Your task to perform on an android device: I planted the "Rosemary" seeds and lastly, I watered them on November 23, 2023, so on the Flora app, feed the last watering date and track the progress of the rosemary plant for me.
Image 0: 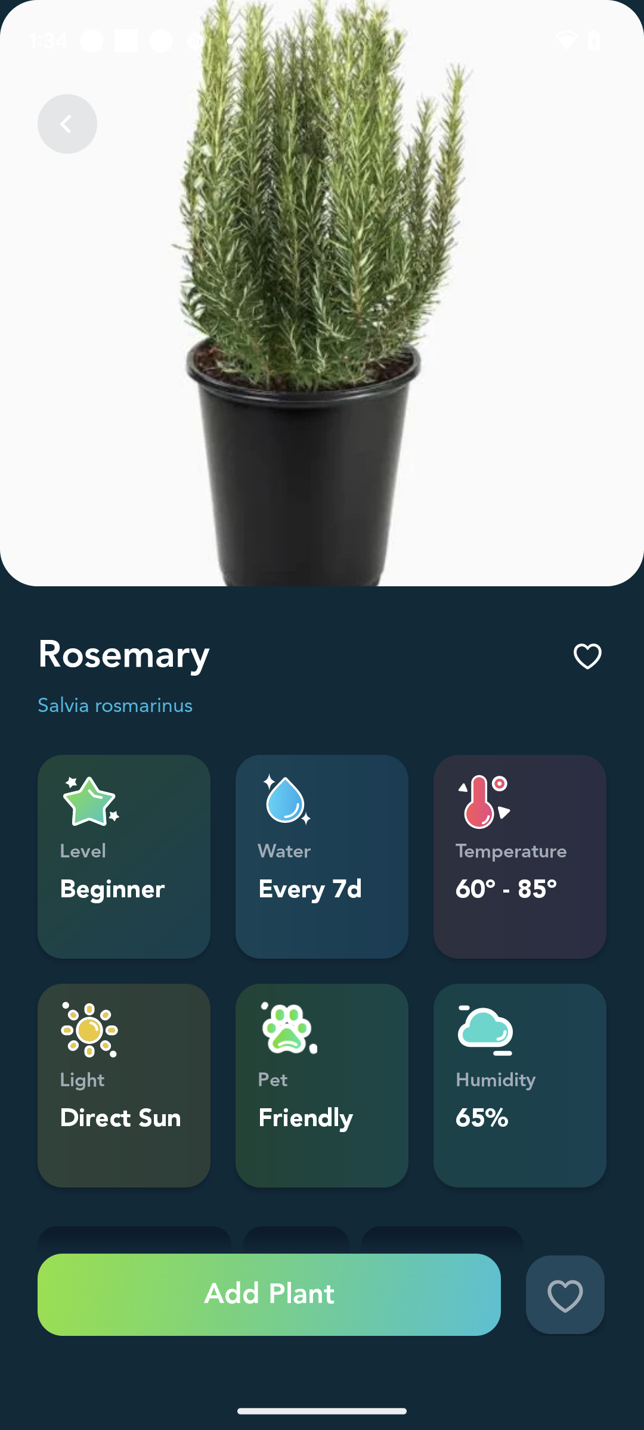
Click on the tab Add plant.
Step 0: click (269, 1295)
Image 1: 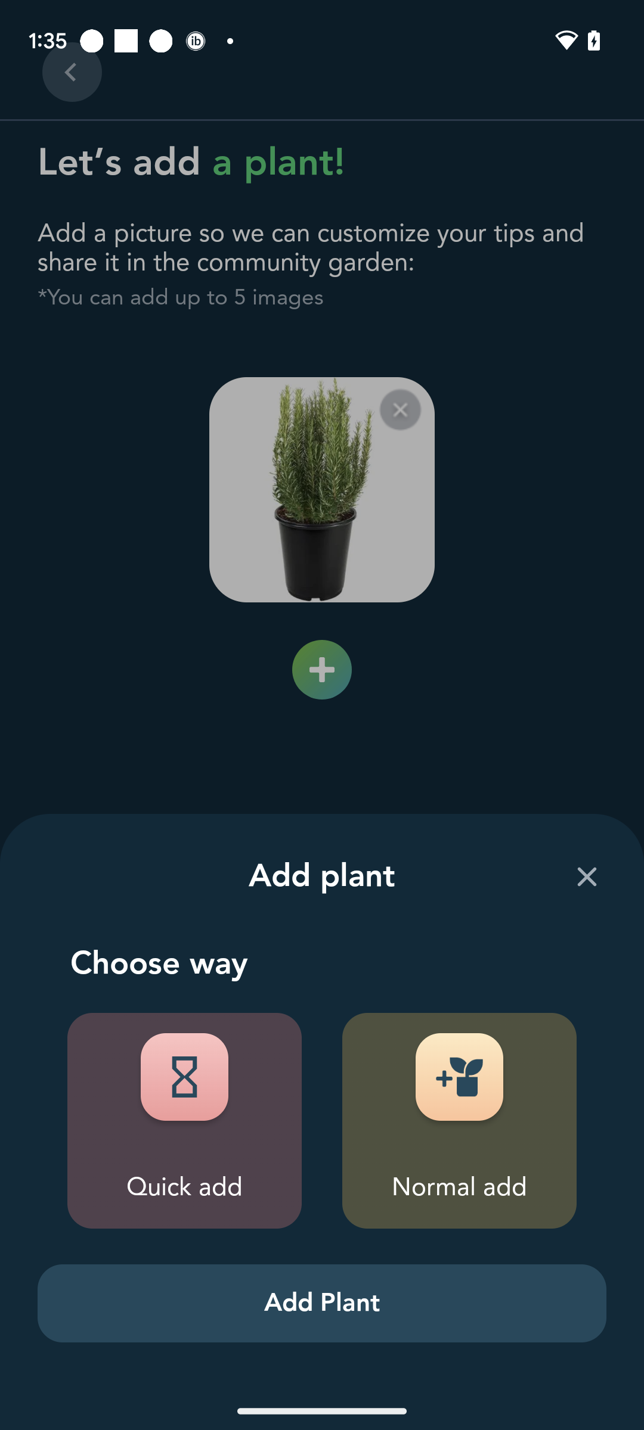
Click on the  tab "Quick add"
Step 1: click (247, 1149)
Image 2: 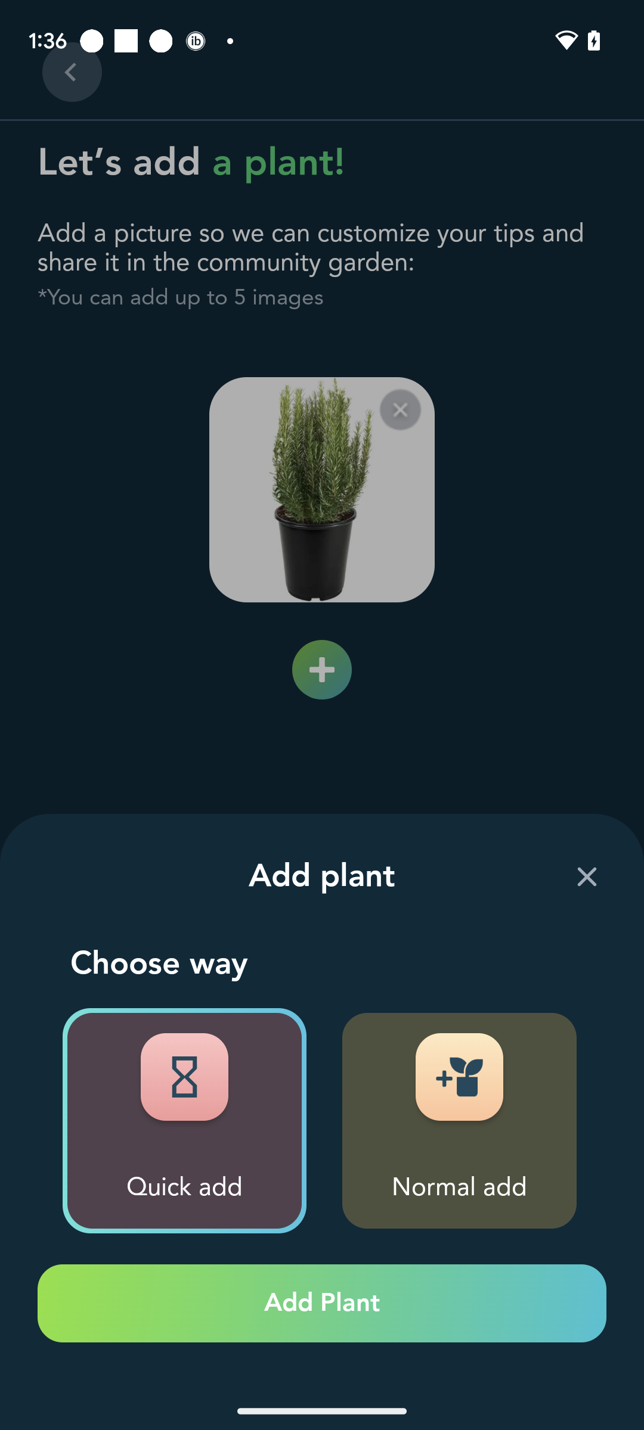
Click on the tab "Add plant" at the bottom.
Step 2: click (321, 1303)
Image 3: 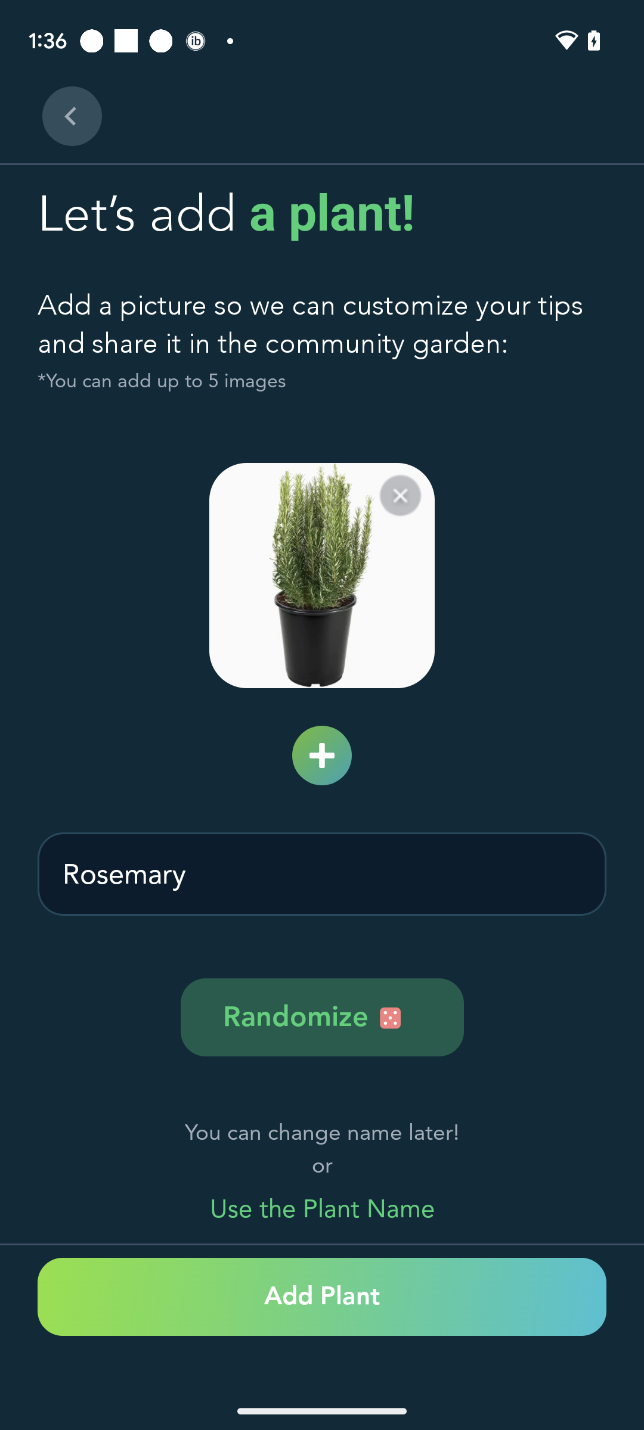
Click on the tab "Add Plant".
Step 3: click (321, 1297)
Image 4: 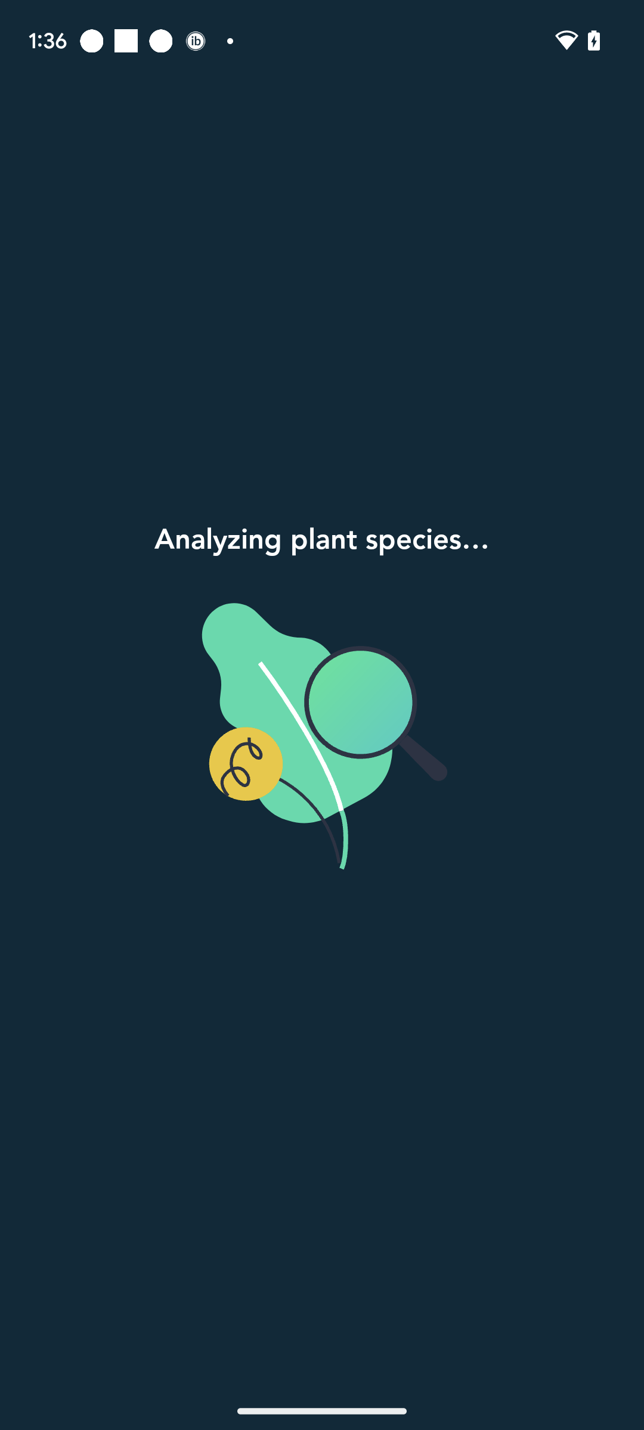
Click on the tab "Add Plant".
Step 4: wait
Image 5: 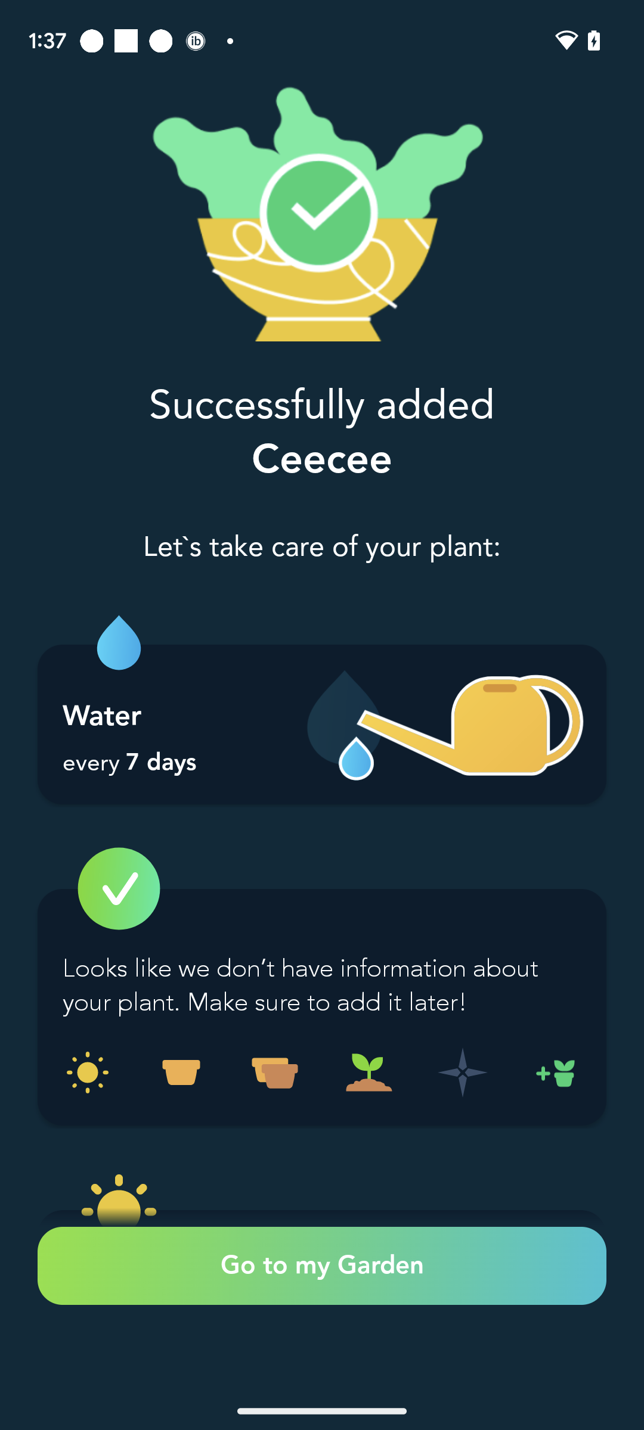
Click on the tab"Go to my garden".
Step 5: click (321, 1266)
Image 6: 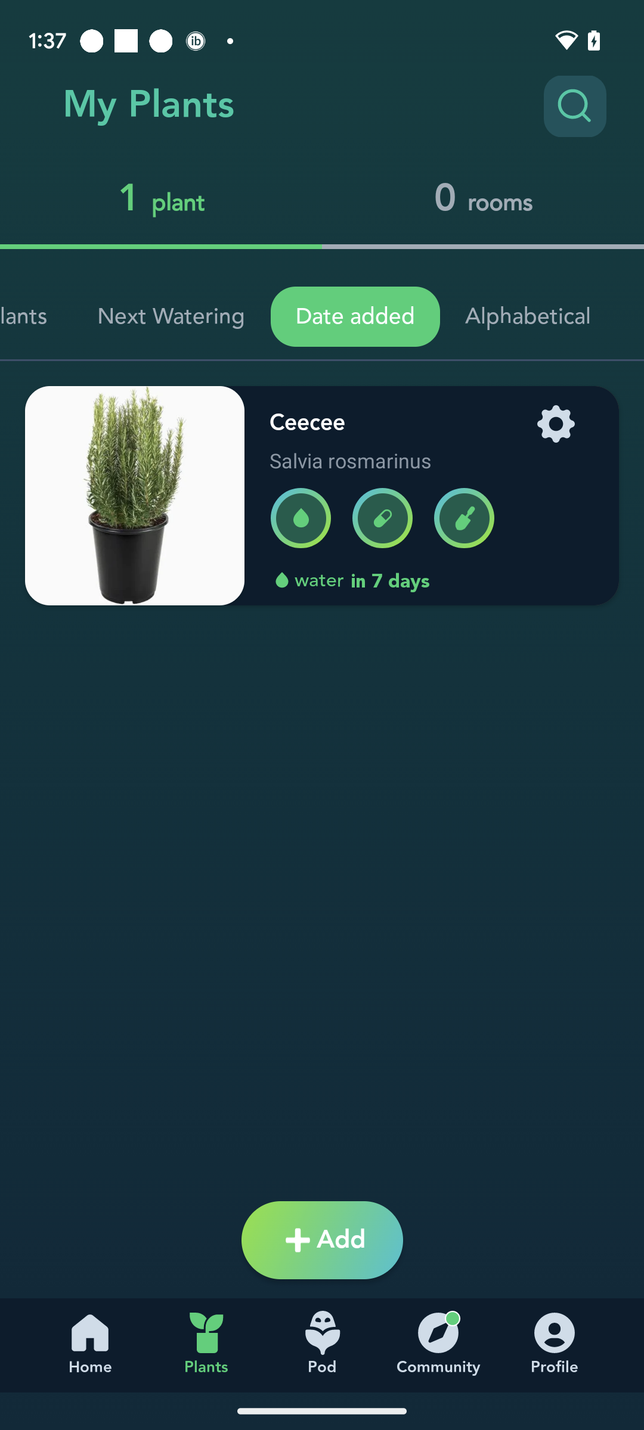
Click on the plant image.
Step 6: click (135, 496)
Image 7: 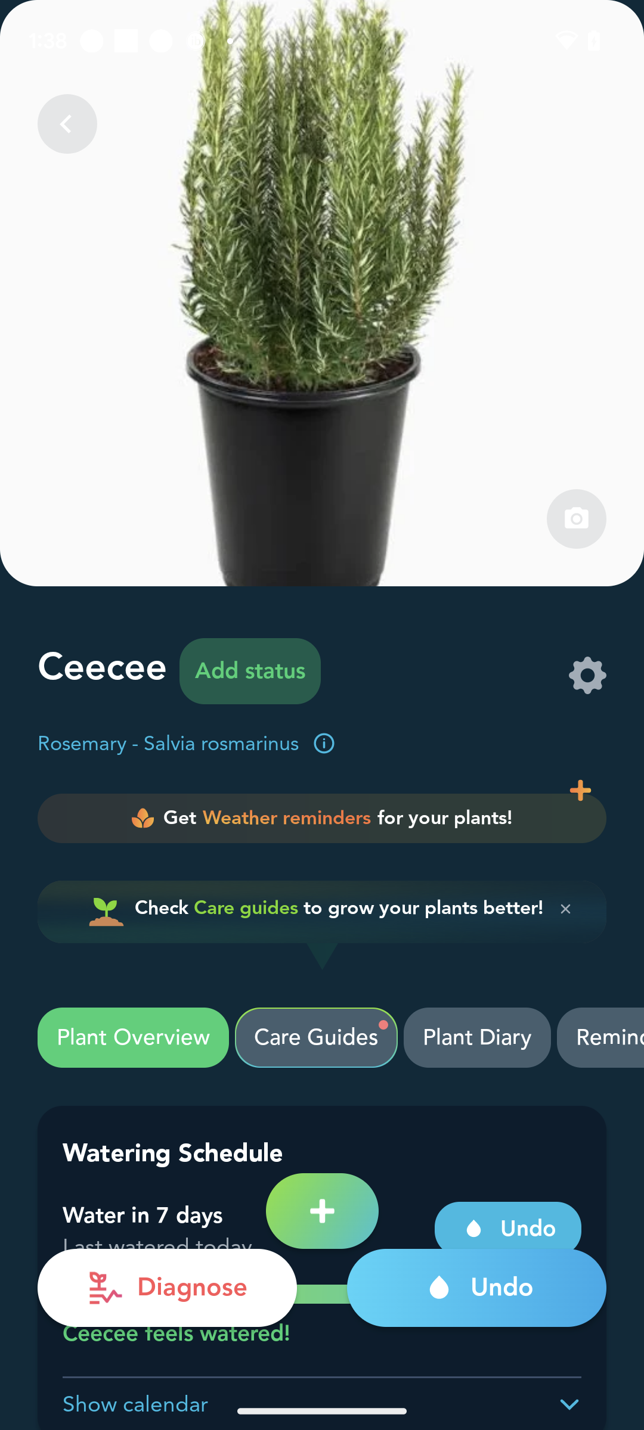
Scroll up
Step 7: scroll down
Image 8: 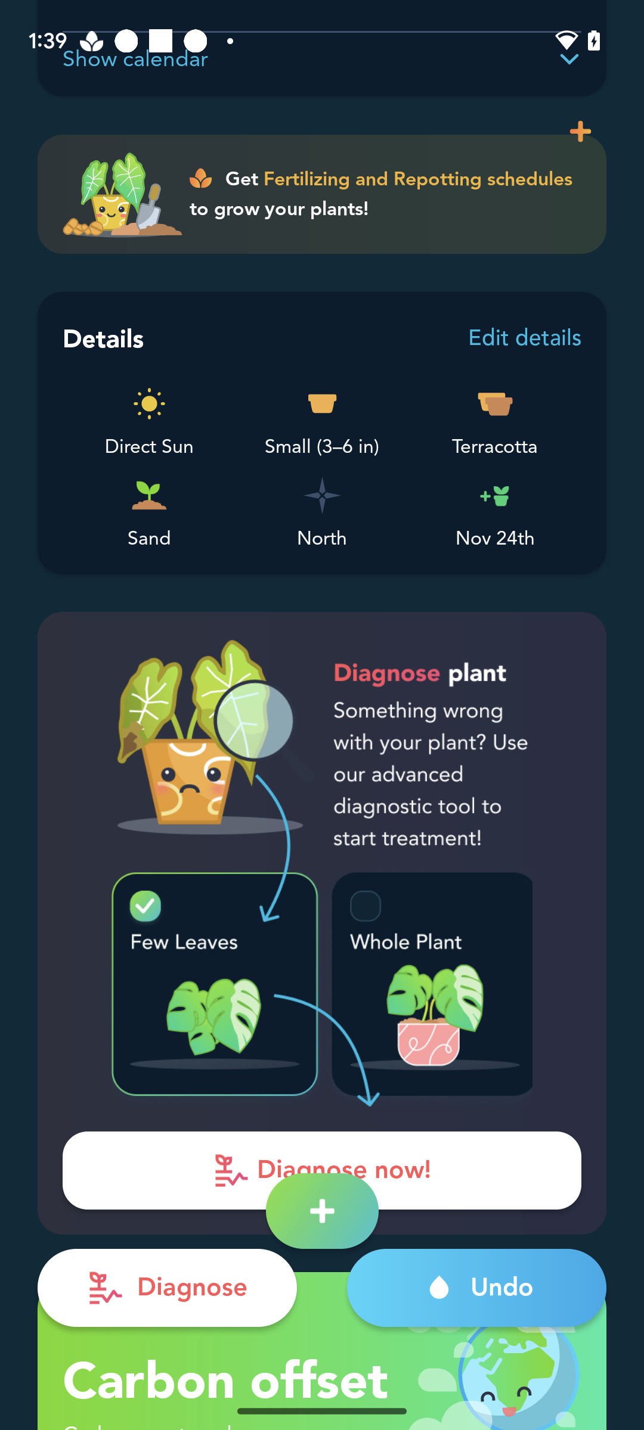
Click on the tab "Edit details".
Step 8: click (525, 338)
Image 9: 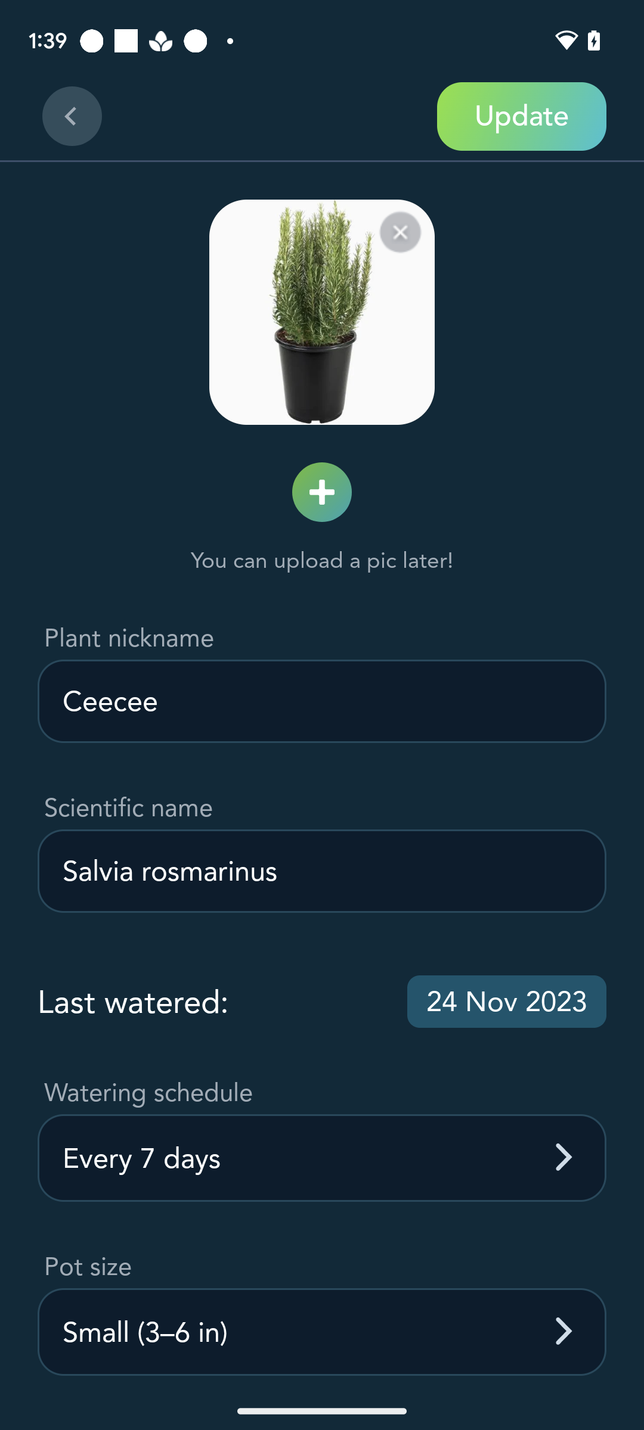
Click on the date"24 Nov 2023"
Step 9: click (507, 1001)
Image 10: 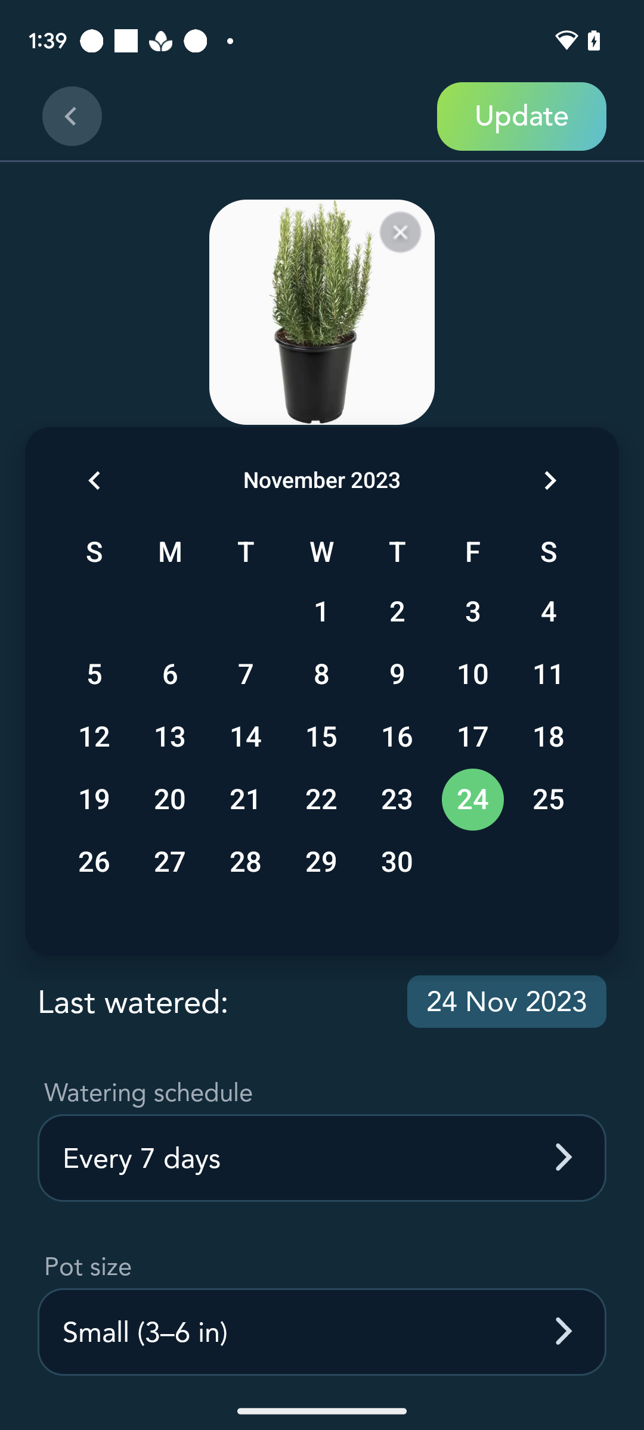
Select the date 23
Step 10: click (397, 800)
Image 11: 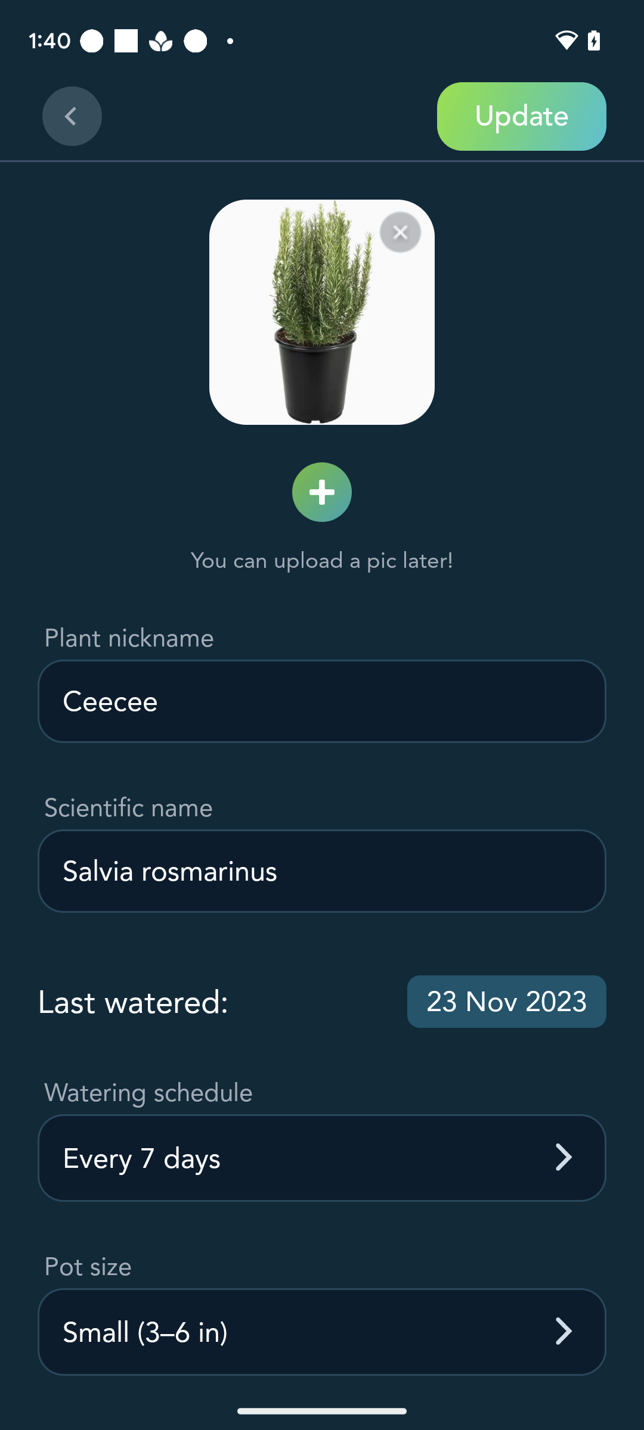
Click on the tab "Update" at the top right corner of the screen.
Step 11: click (522, 116)